Your task to perform on an android device: View the train schedules from Pen Station, New York, to New Rochelle Station, New York, with the cheapest price in the Omio app.
Image 0: 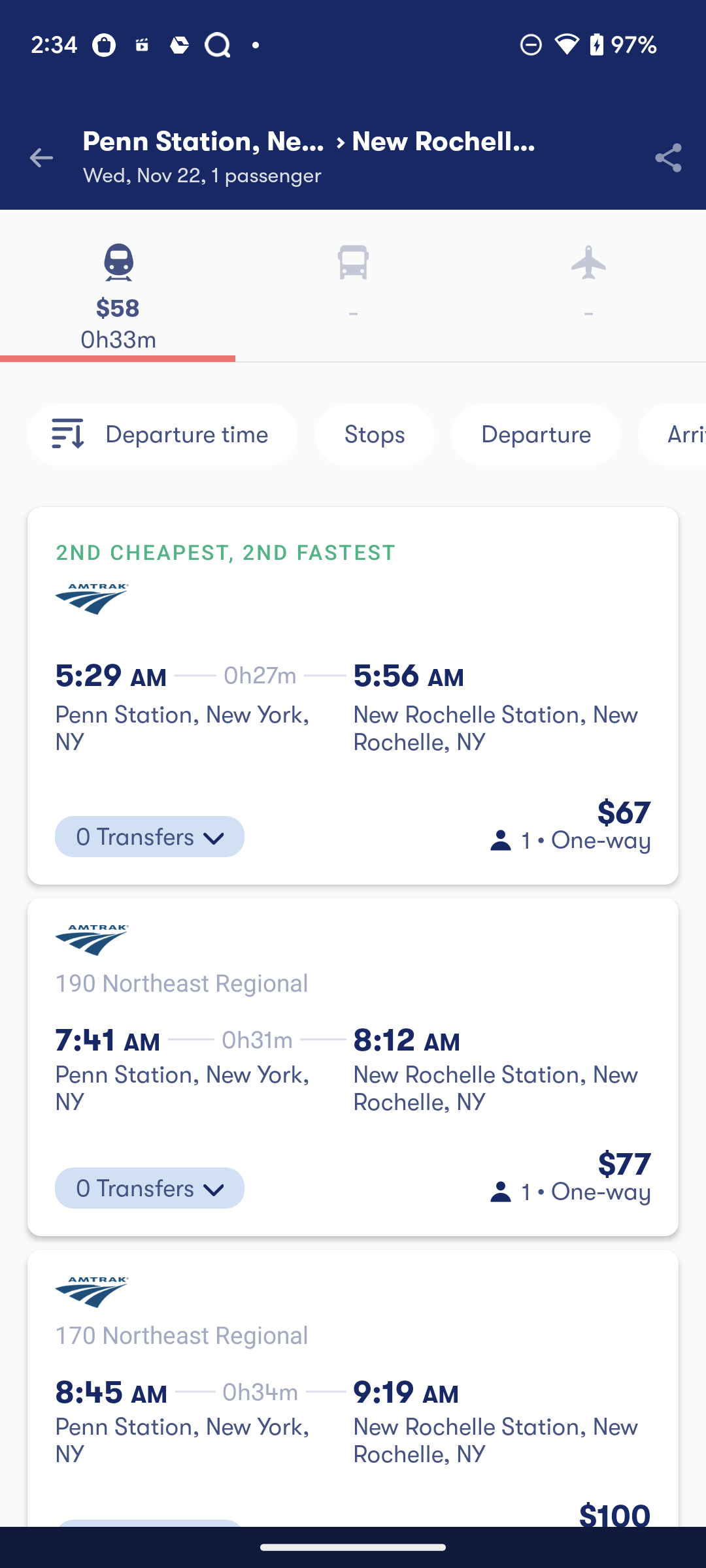
Click on the Departure time filter
Step 0: click (201, 434)
Image 1: 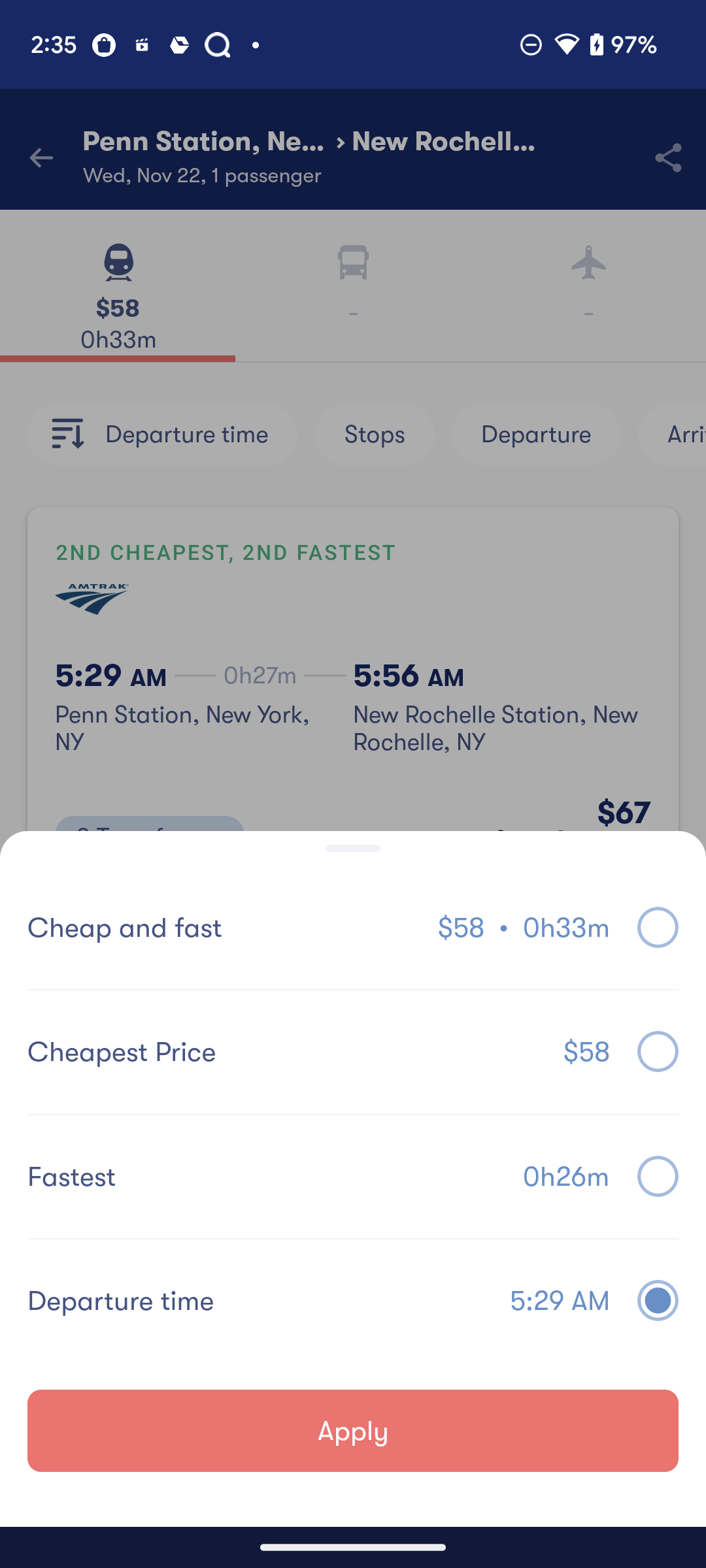
select Cheapest Price filter
Step 1: click (353, 1051)
Image 2: 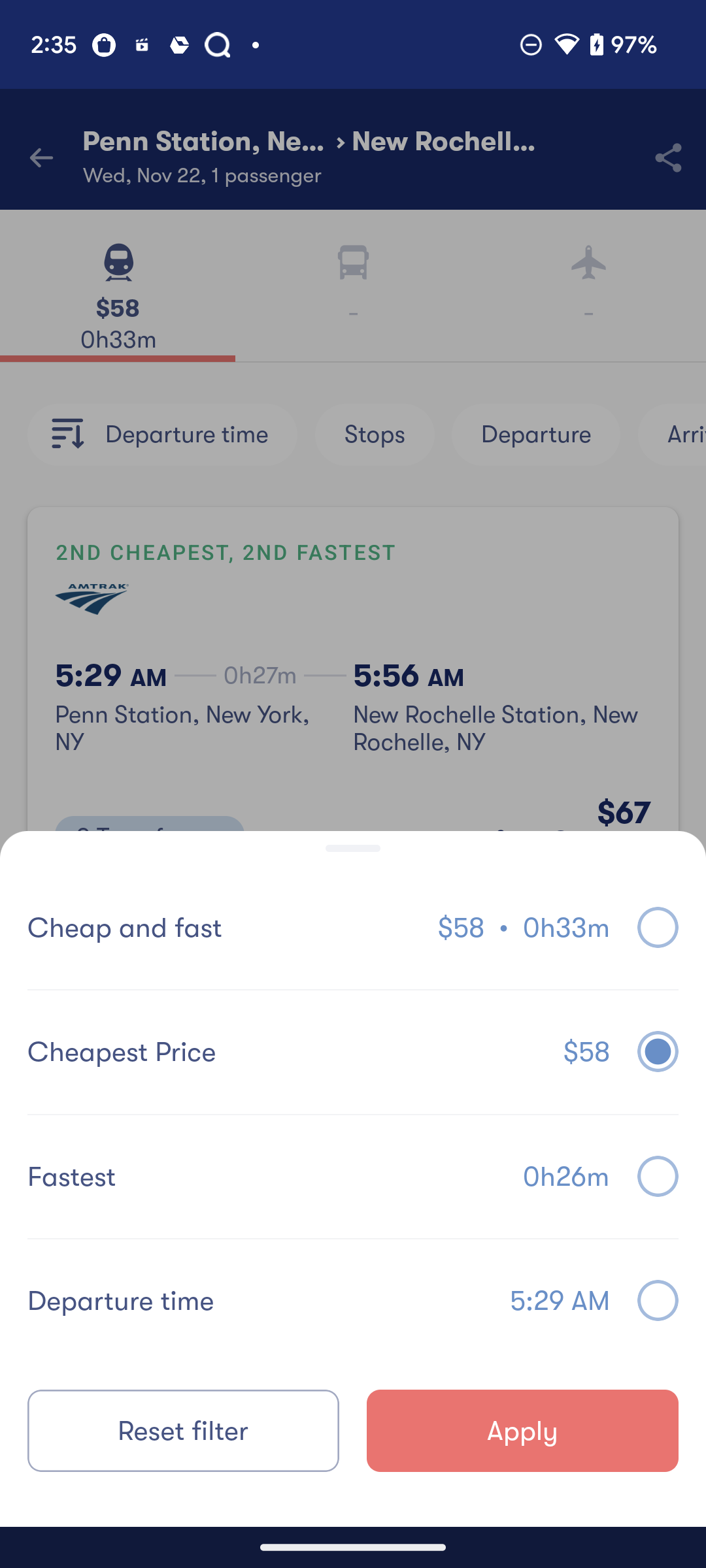
Click on the Apply at the bottom right corner of the screen
Step 2: click (522, 1430)